Your task to perform on an android device: I want to go to Manage your Google Drive storage in the Google Drive app so I can see how much storage is being utilised and when my storage will run out.
Image 0: 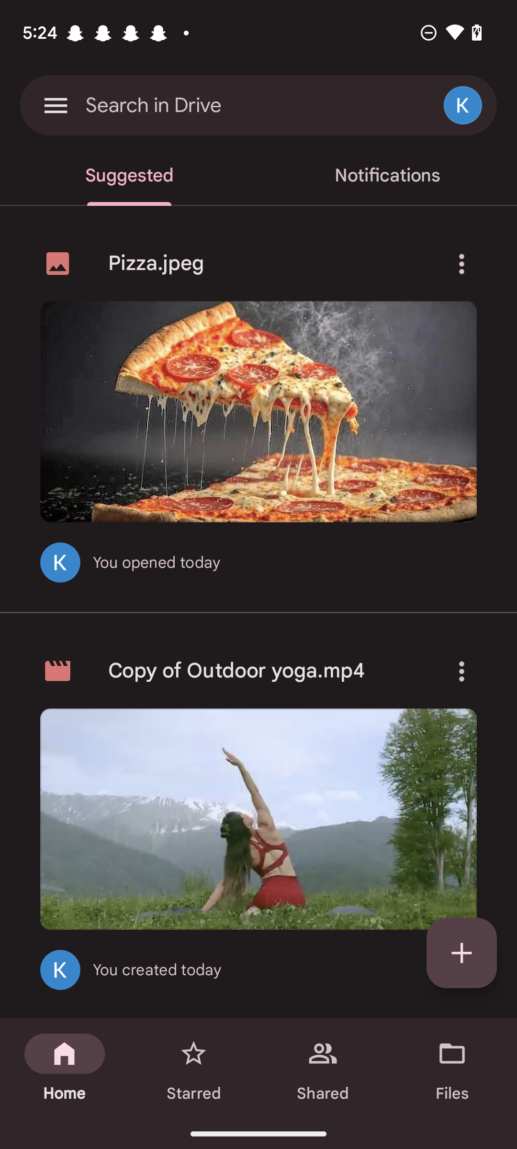
Click on the menu icon at the top left of the screen.
Step 0: click (56, 105)
Image 1: 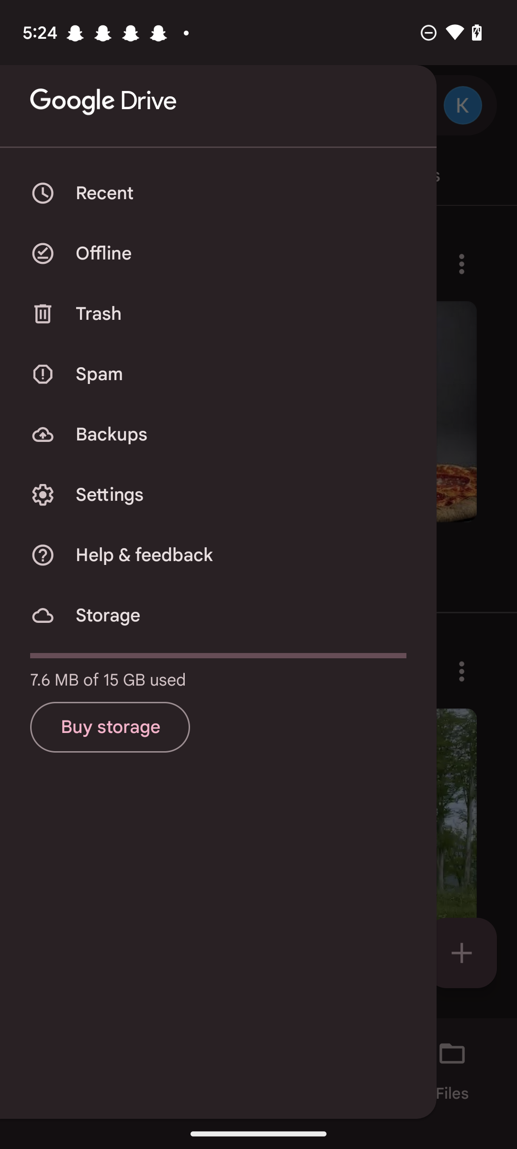
Click on the storage option.
Step 1: click (108, 615)
Image 2: 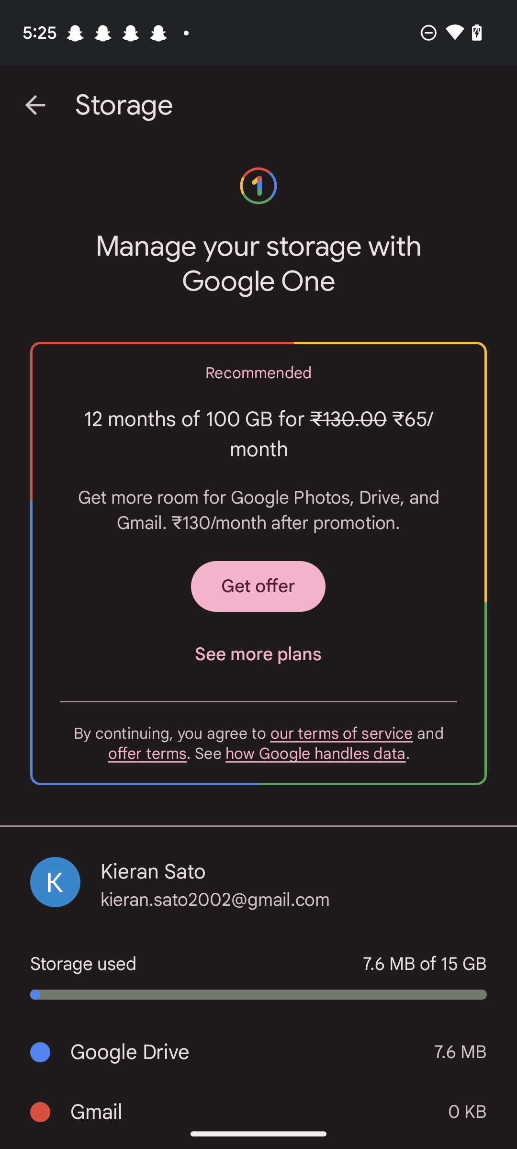
Swipe up the screen.
Step 2: scroll down